Your task to perform on an android device: I want to delete my alarm because the time of the alarm is incorrect.
Image 0: 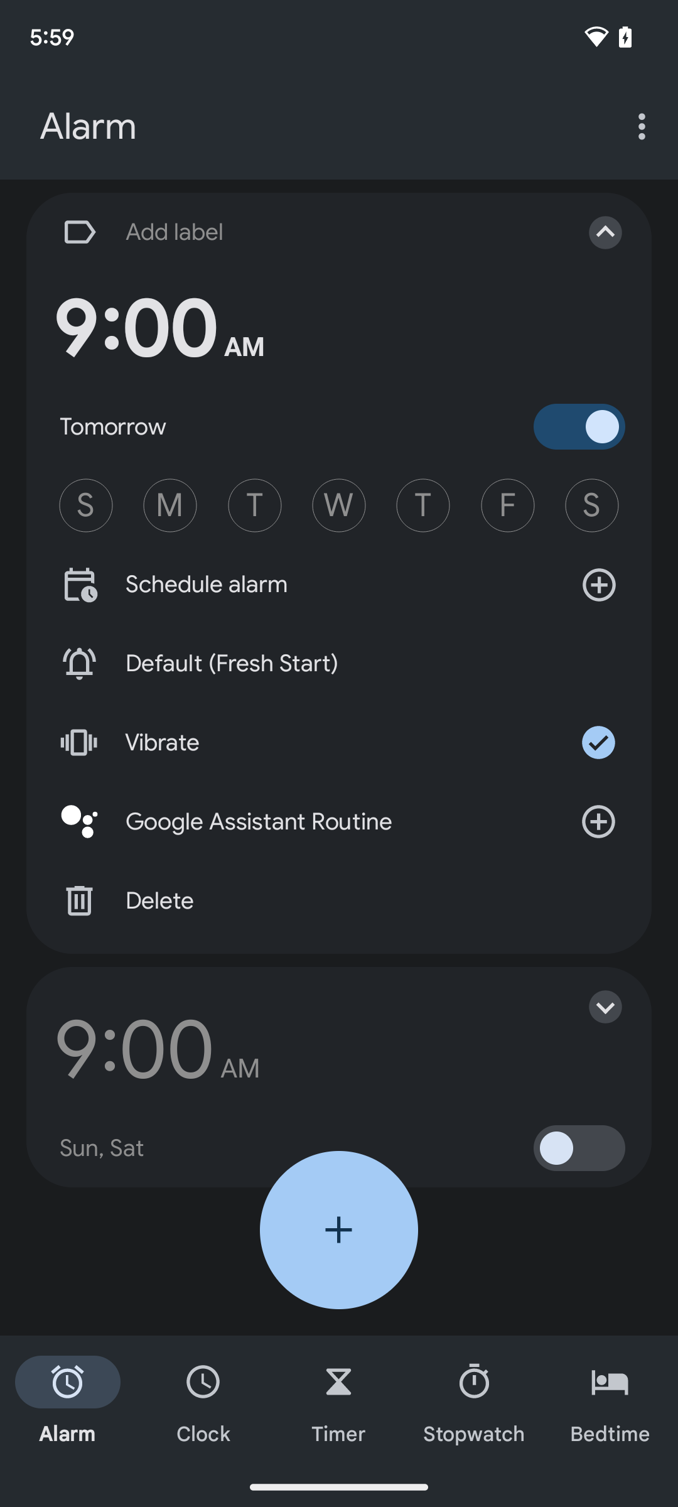
Click on the Delete icon on the screen.
Step 0: click (136, 900)